Your task to perform on an android device: Open the OYO app, find a hotel in Bangalore city From July 16, 2023 to July 20, 2023 for 2 adults with 1 room and open a hotel called the Flagship Athithi Comforts
Image 0: 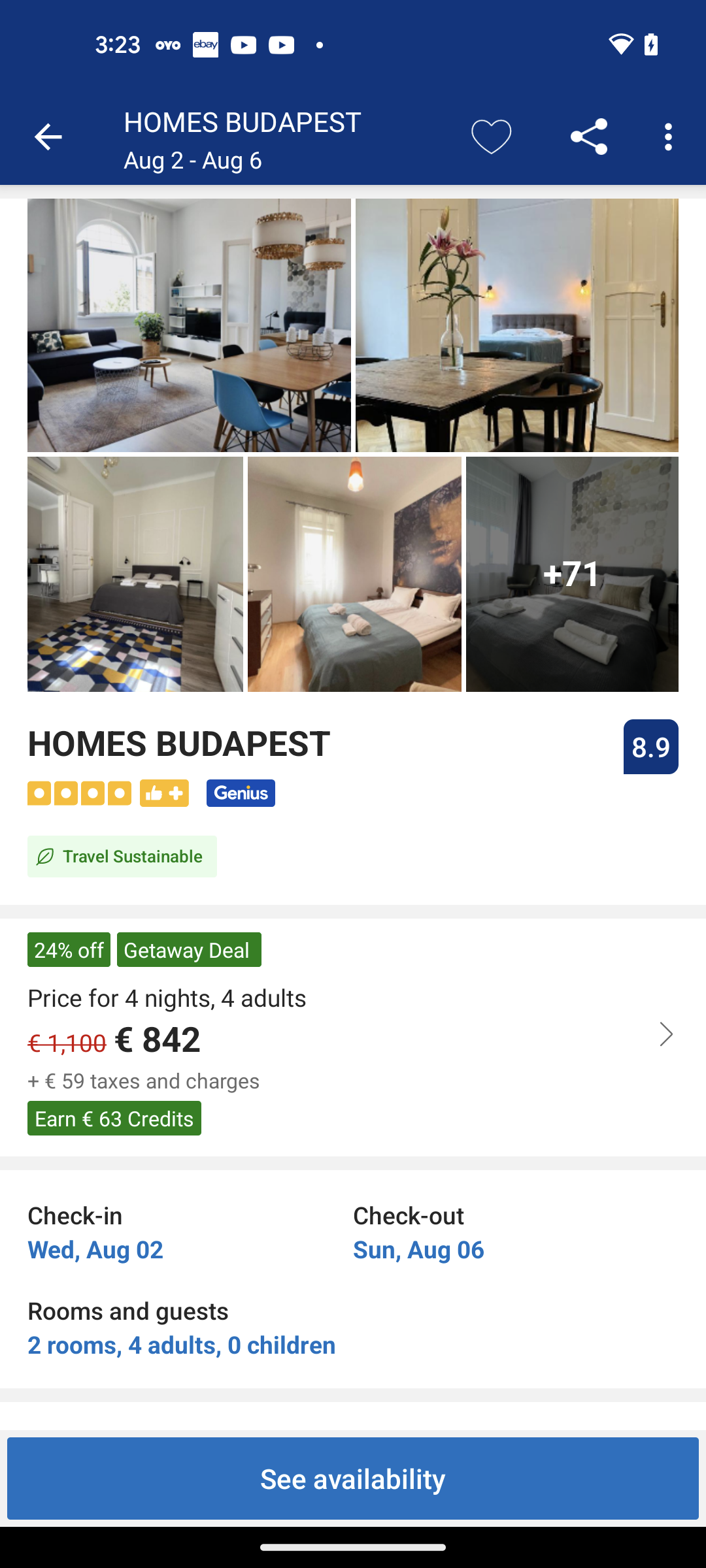
Open OYO App
Step 0: open app "OYO"
Image 1: 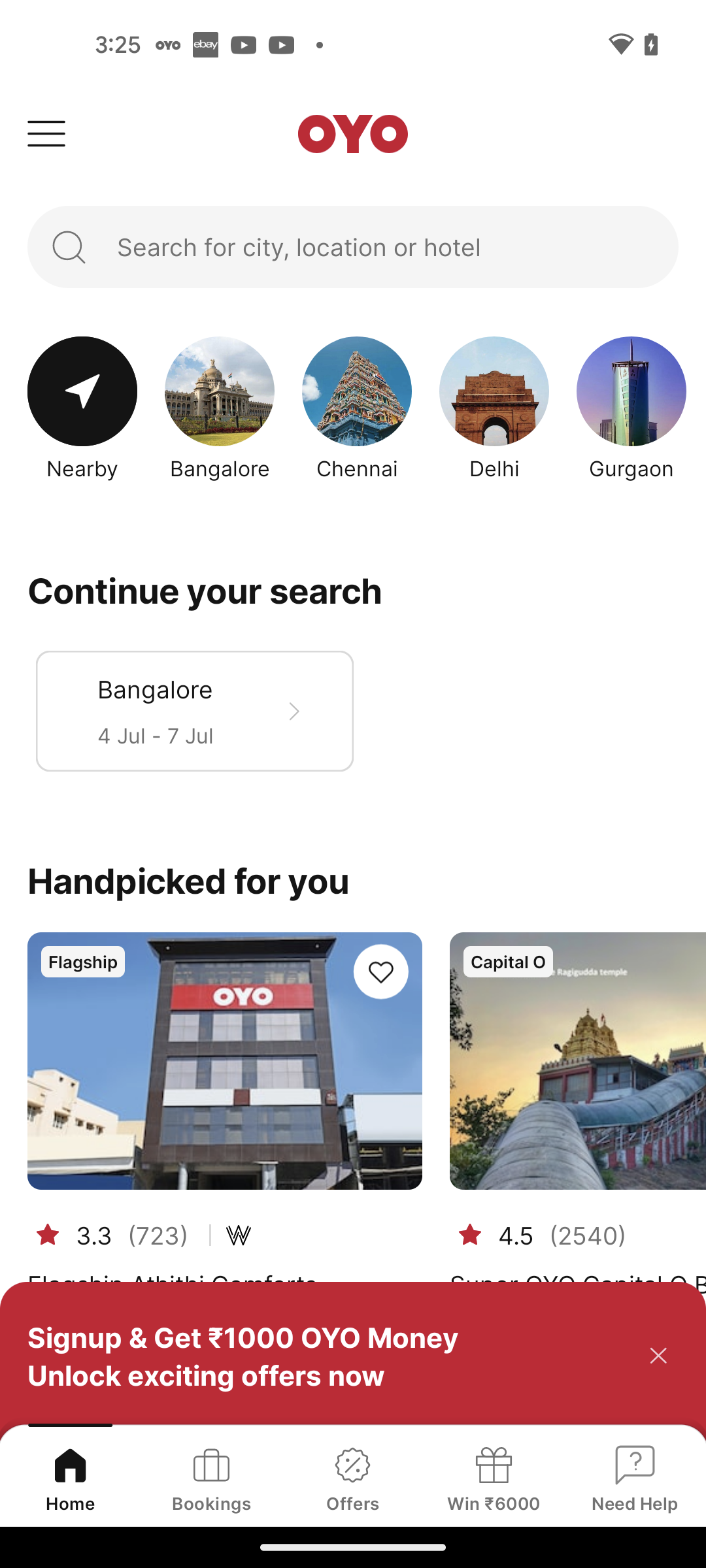
Click on the search bar
Step 1: click (387, 246)
Image 2: 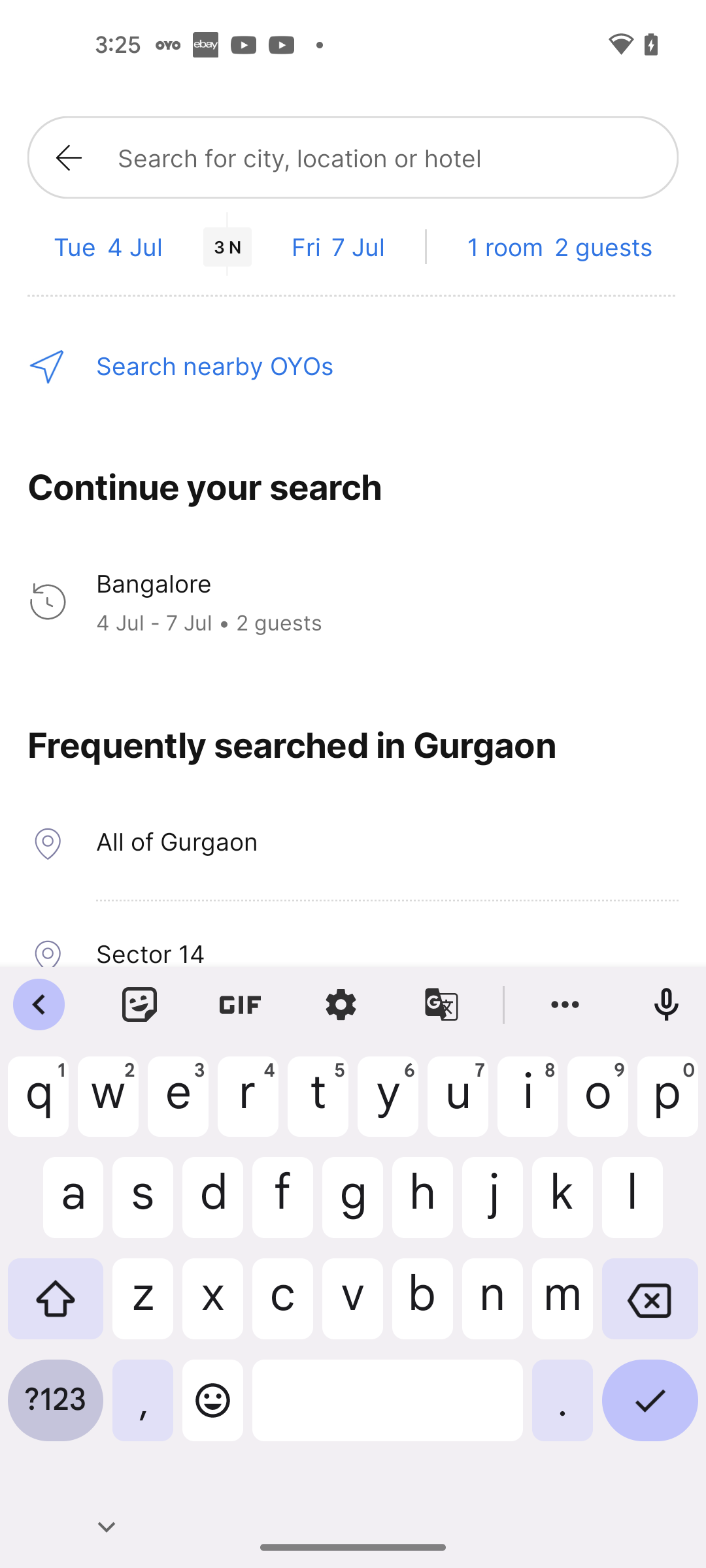
Search for bangalore city
Step 2: type "bangalore"
Image 3: 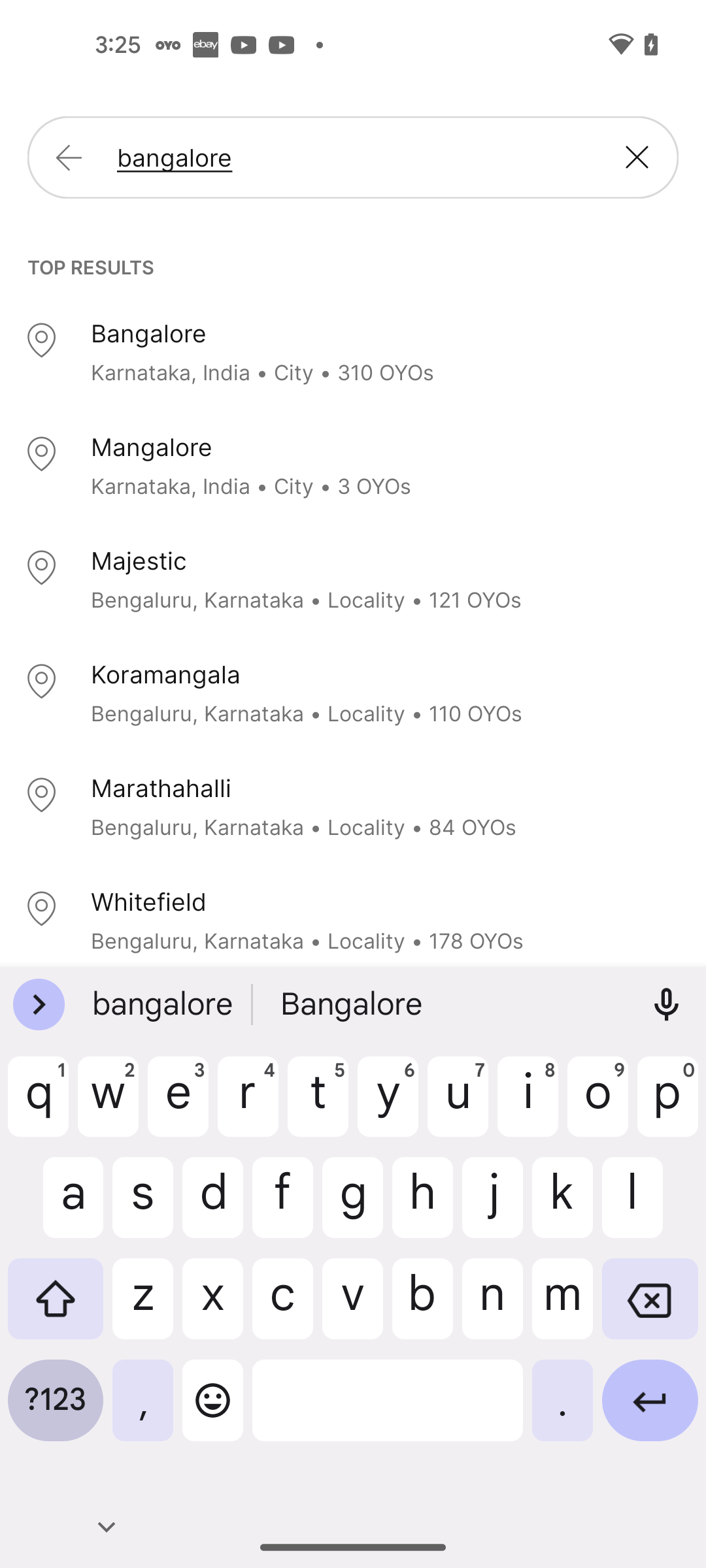
Click on the first search result
Step 3: click (364, 368)
Image 4: 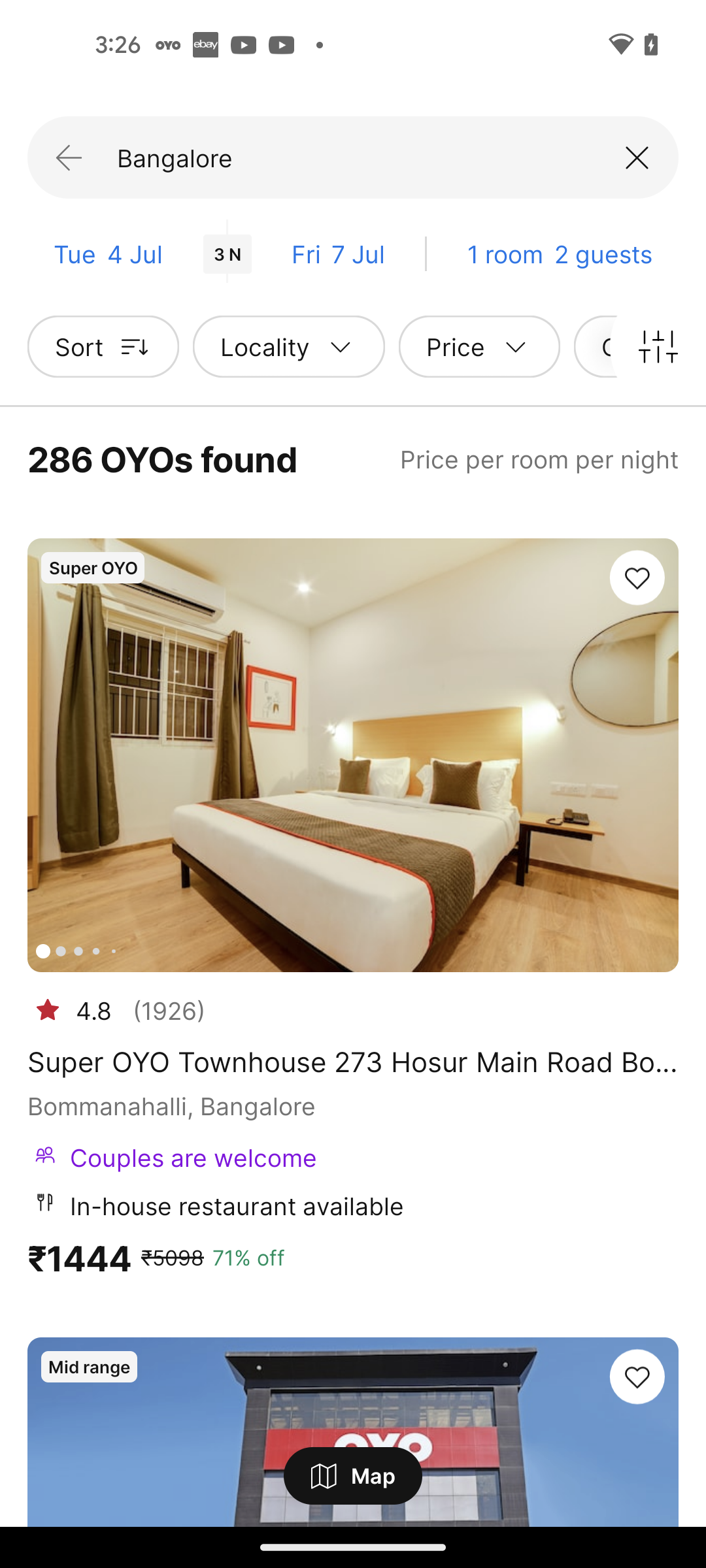
Click on the Tue 4 Jul date option at the top of the screen
Step 4: click (135, 253)
Image 5: 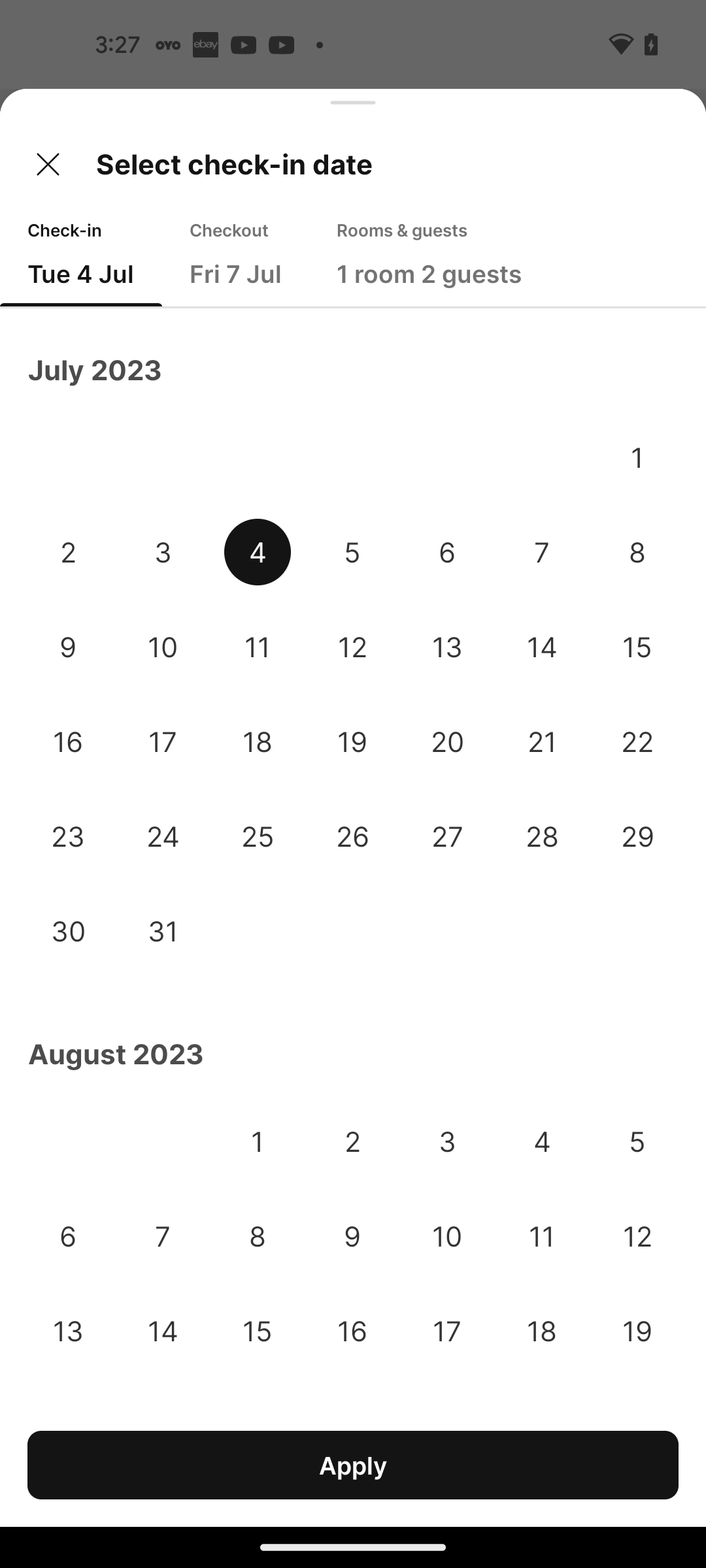
Select the Check-In date 16 July 2023
Step 5: click (68, 741)
Image 6: 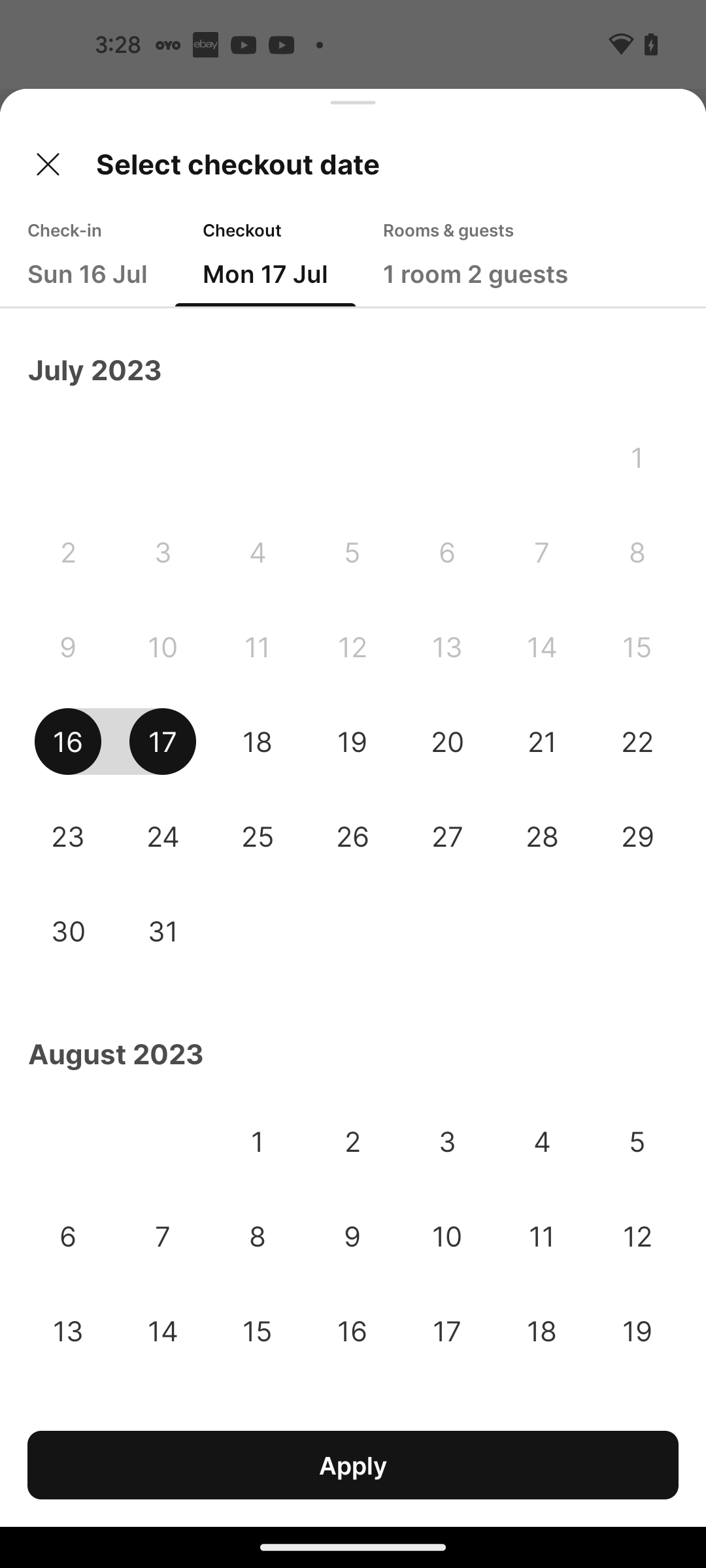
Select the Check-out date 20 July 2023
Step 6: click (447, 741)
Image 7: 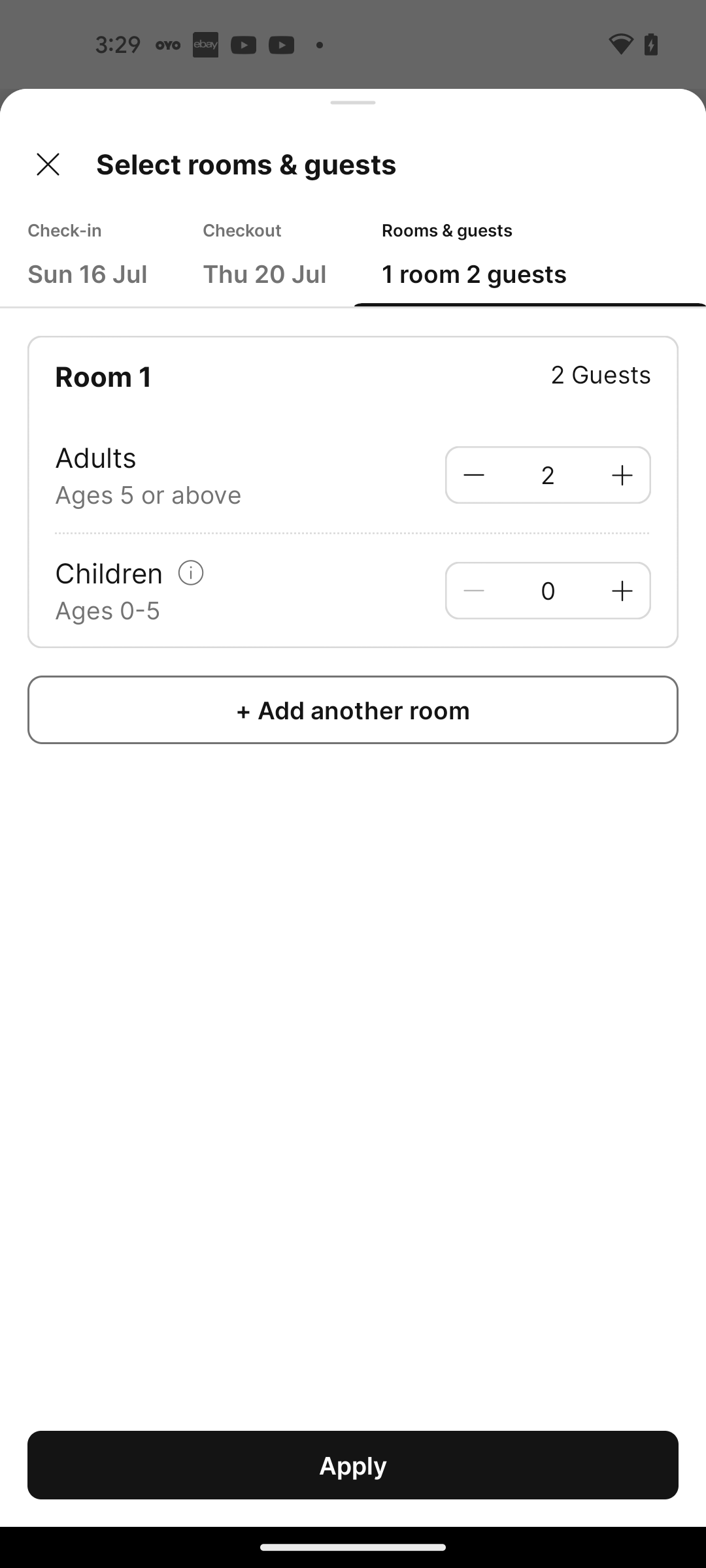
Click on the Apply button at the bottom of the screen
Step 7: click (353, 1465)
Image 8: 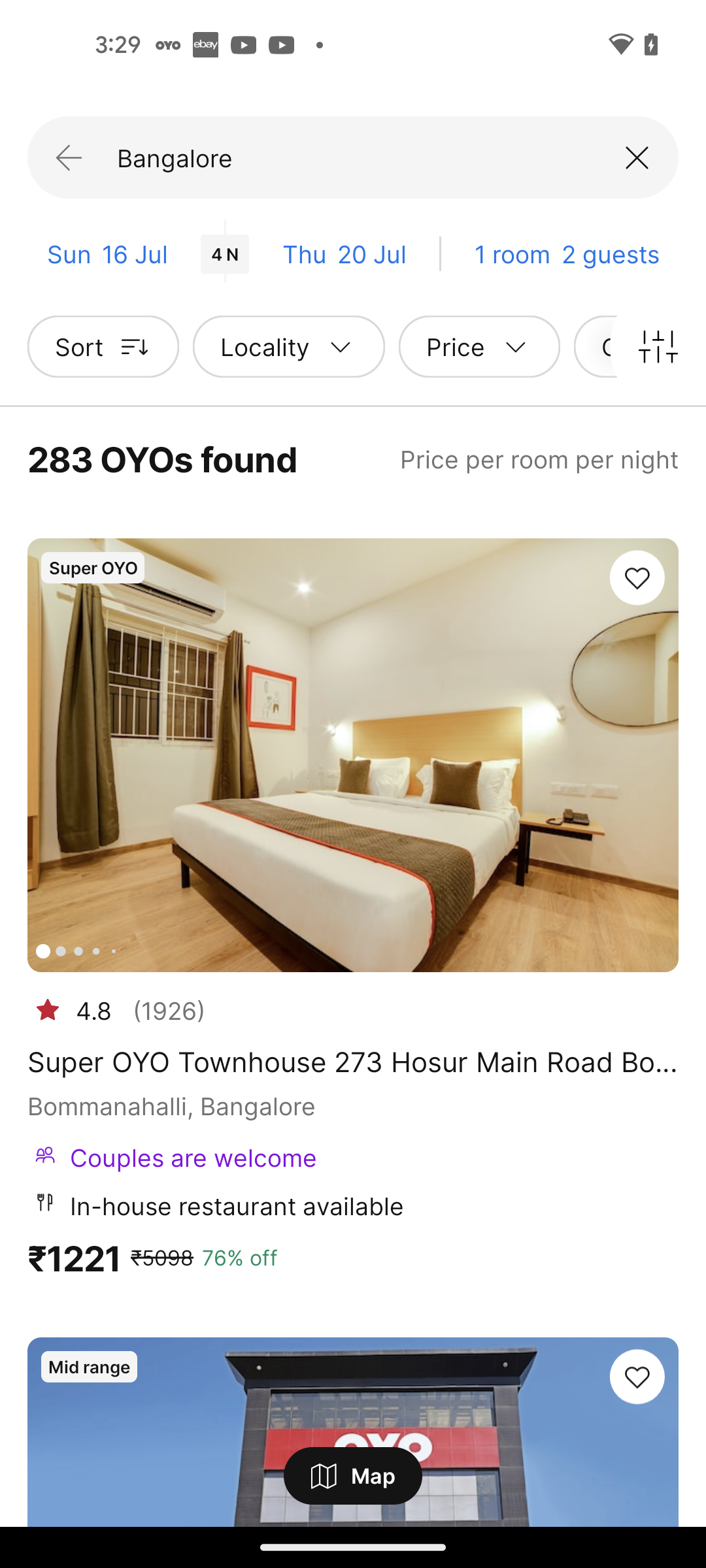
scroll down to view more hotels
Step 8: scroll down
Image 9: 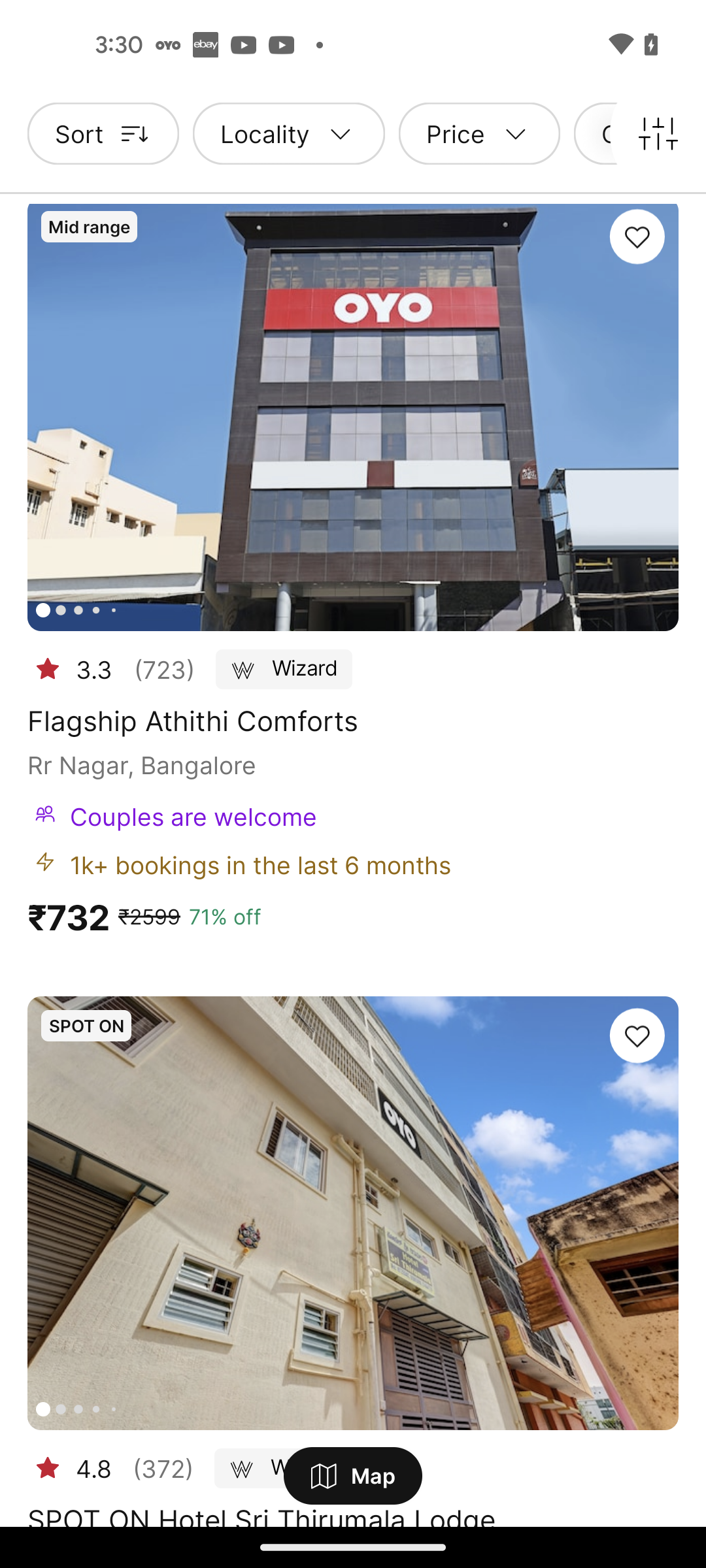
Open Flagship Athithi Comforts hotel
Step 9: click (193, 720)